Your task to perform on an android device: Open the MyFitnessPal app, go to the workout section, select Build Routine, and add Exercise for 1 Minute Push Ups.
Image 0: 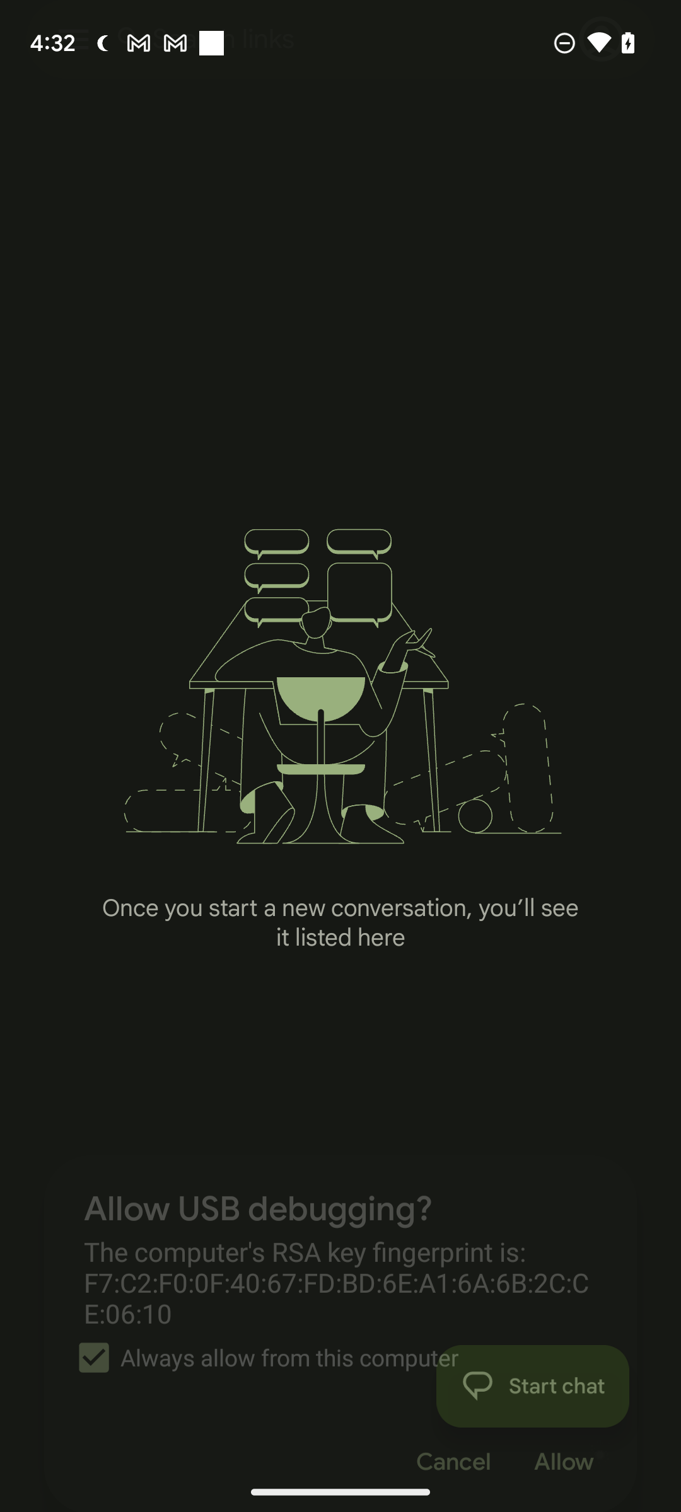
Open MyFitnessPal
Step 0: open app "MyFitnessPal"
Image 1: 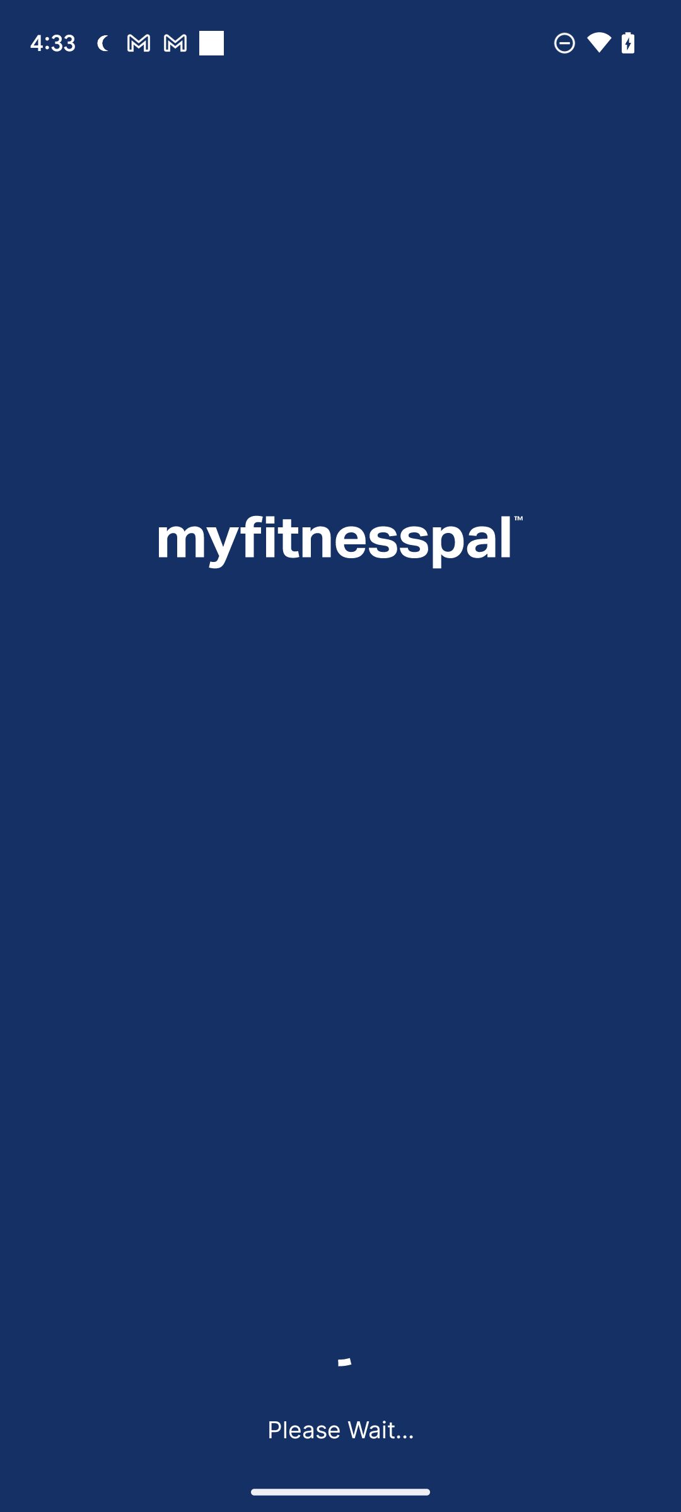
Open MyFitnessPal
Step 1: wait
Image 2: 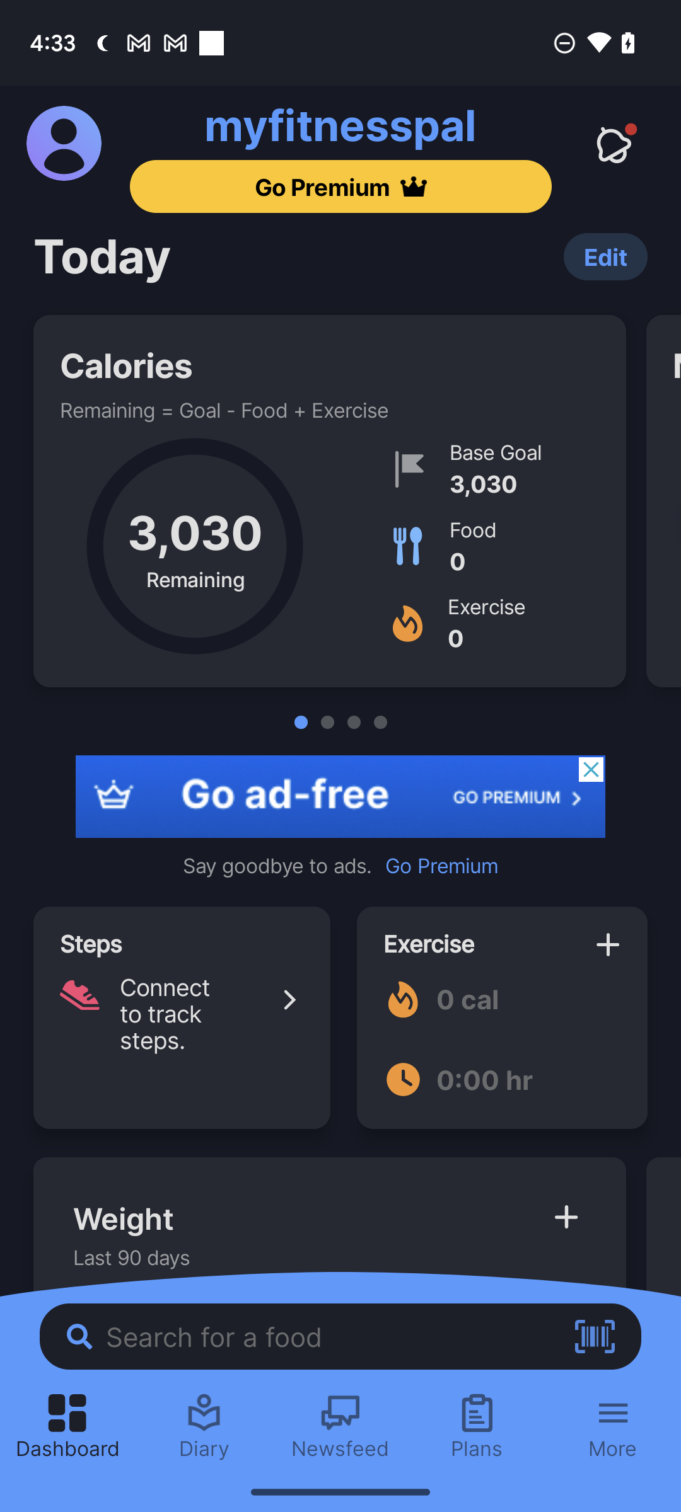
Scroll Up
Step 2: scroll down
Image 3: 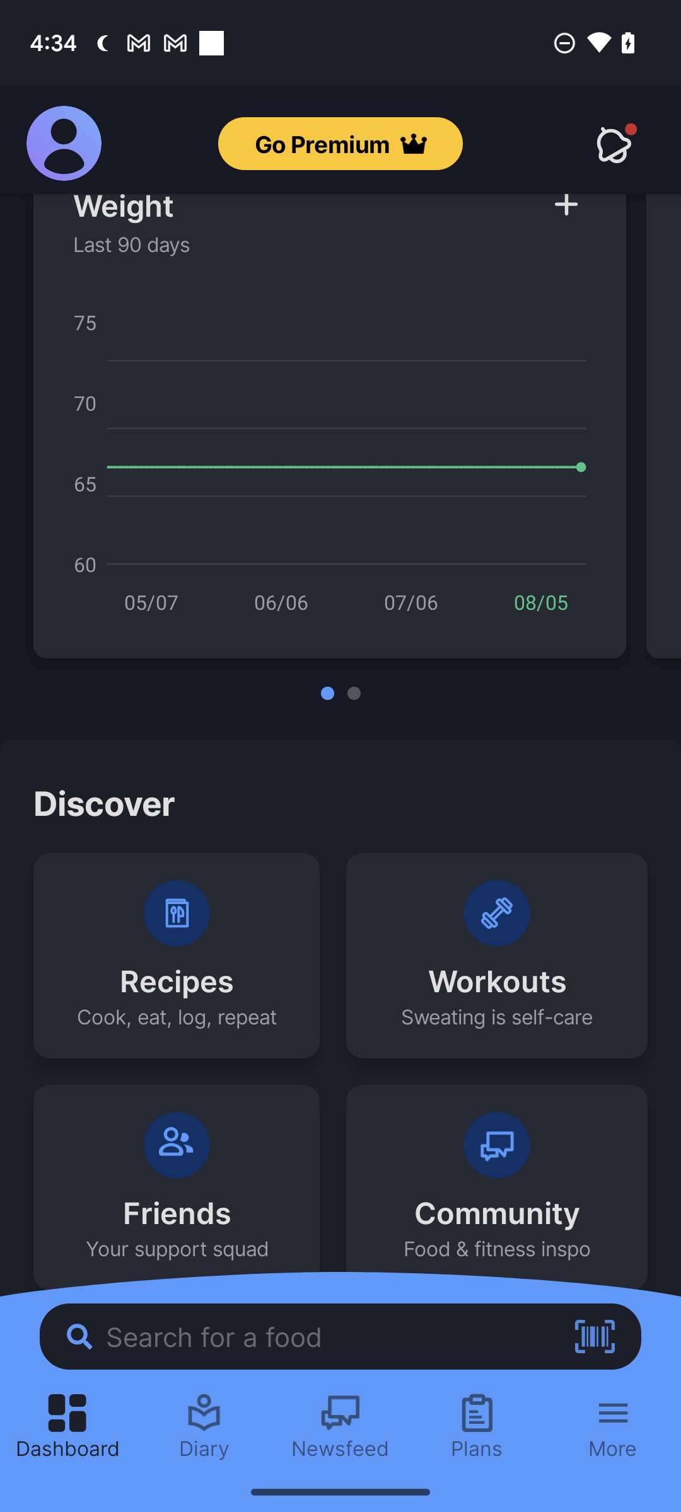
Click On Workouts Option at the right side of the screen
Step 3: click (340, 733)
Image 4: 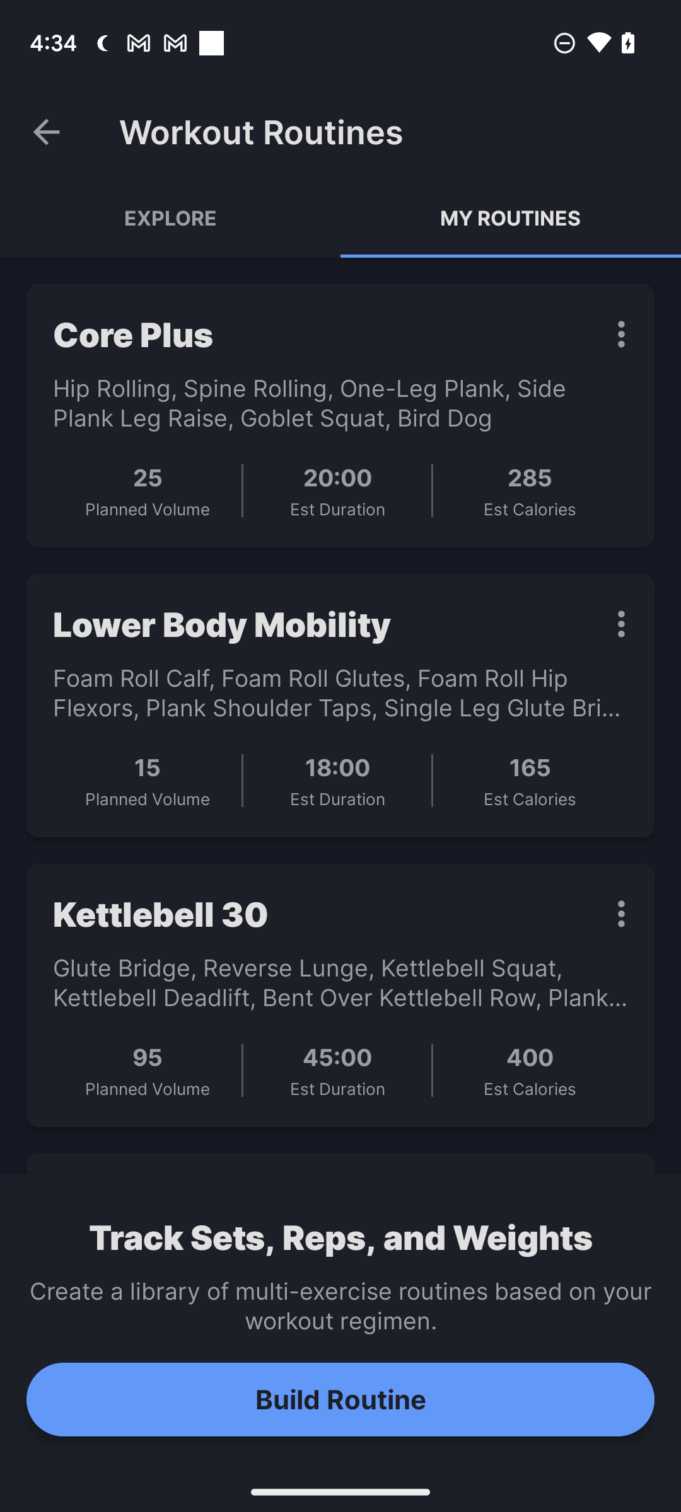
Click on Build Routine at the Bottom of the screen
Step 4: click (340, 1399)
Image 6: 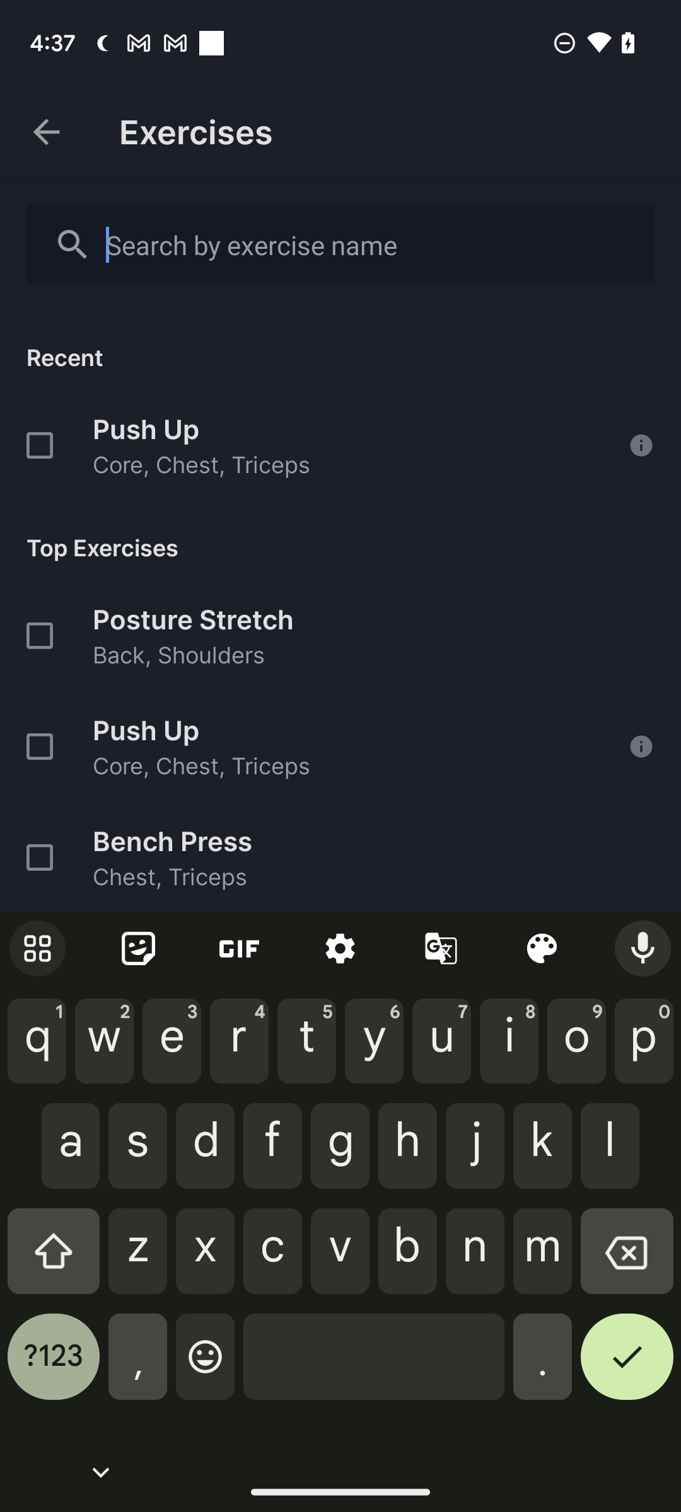
Click on Push Up option at the left side of the screen
Step 6: click (347, 428)
Image 7: 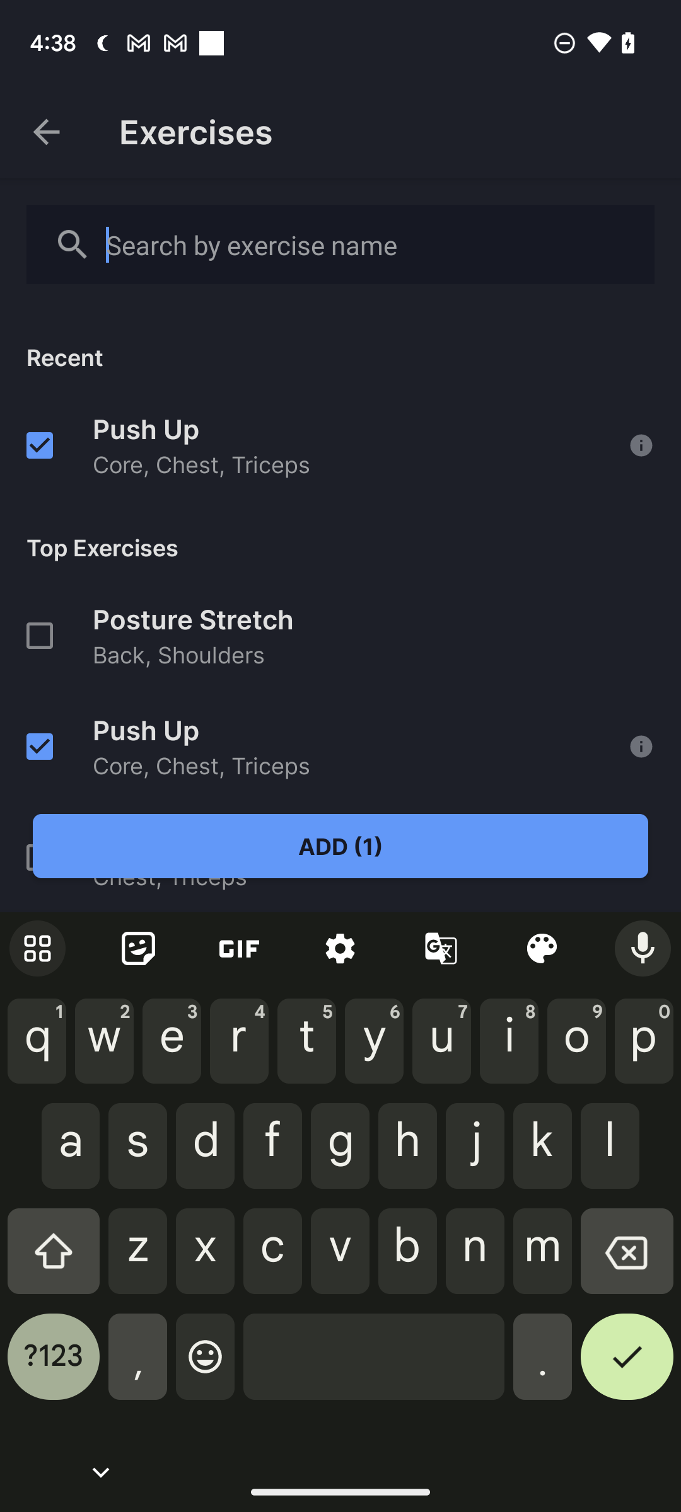
Click on Add option
Step 7: click (340, 846)
Image 8: 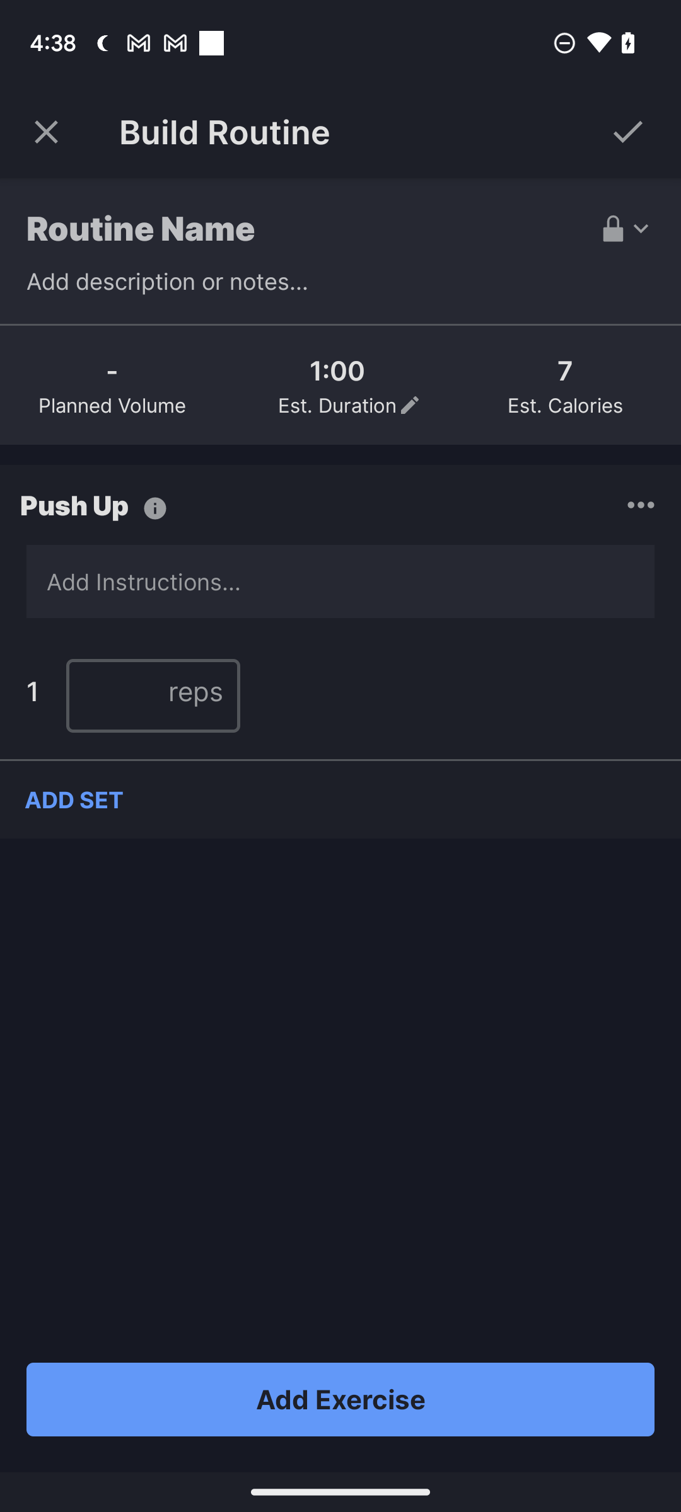
Click on the Tick mark icon at the Top Right corner of the screen
Step 8: click (627, 132)
Image 9: 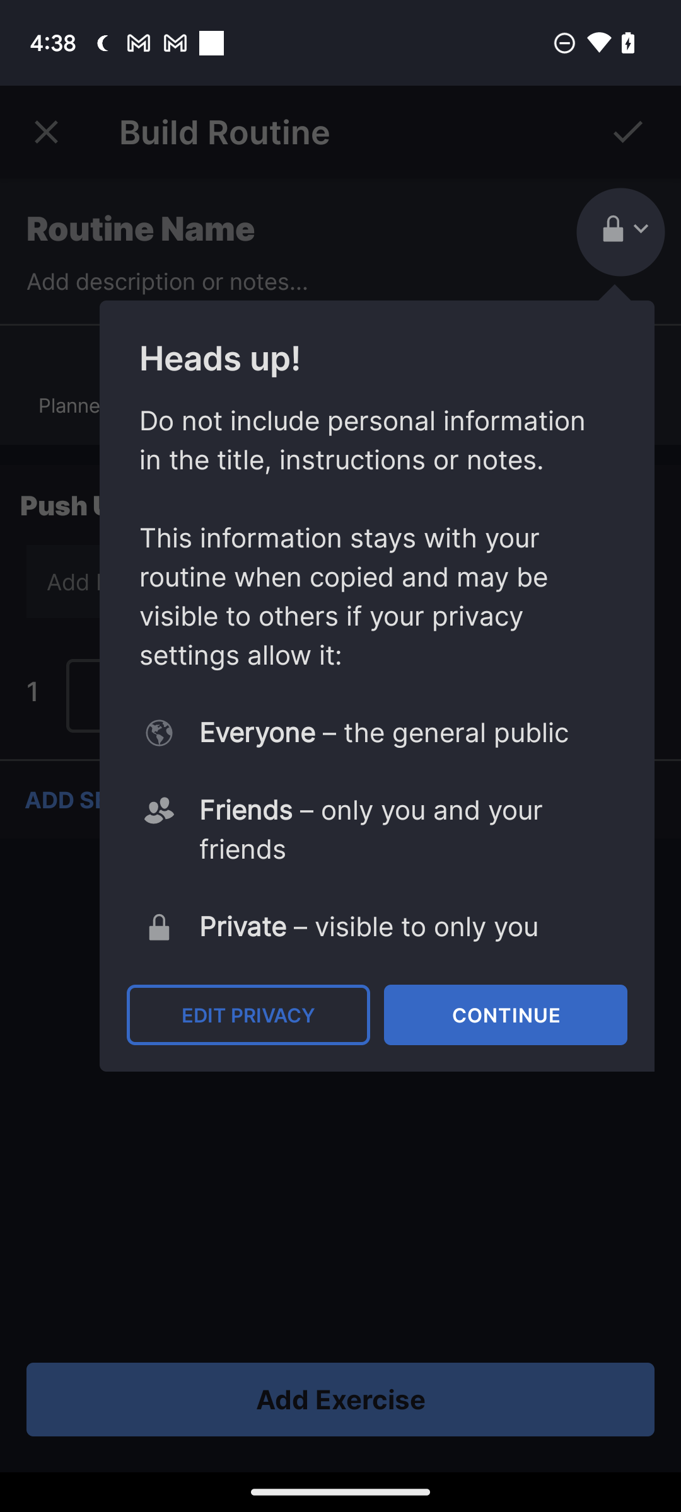
Click on Continue
Step 9: click (506, 1015)
Image 10: 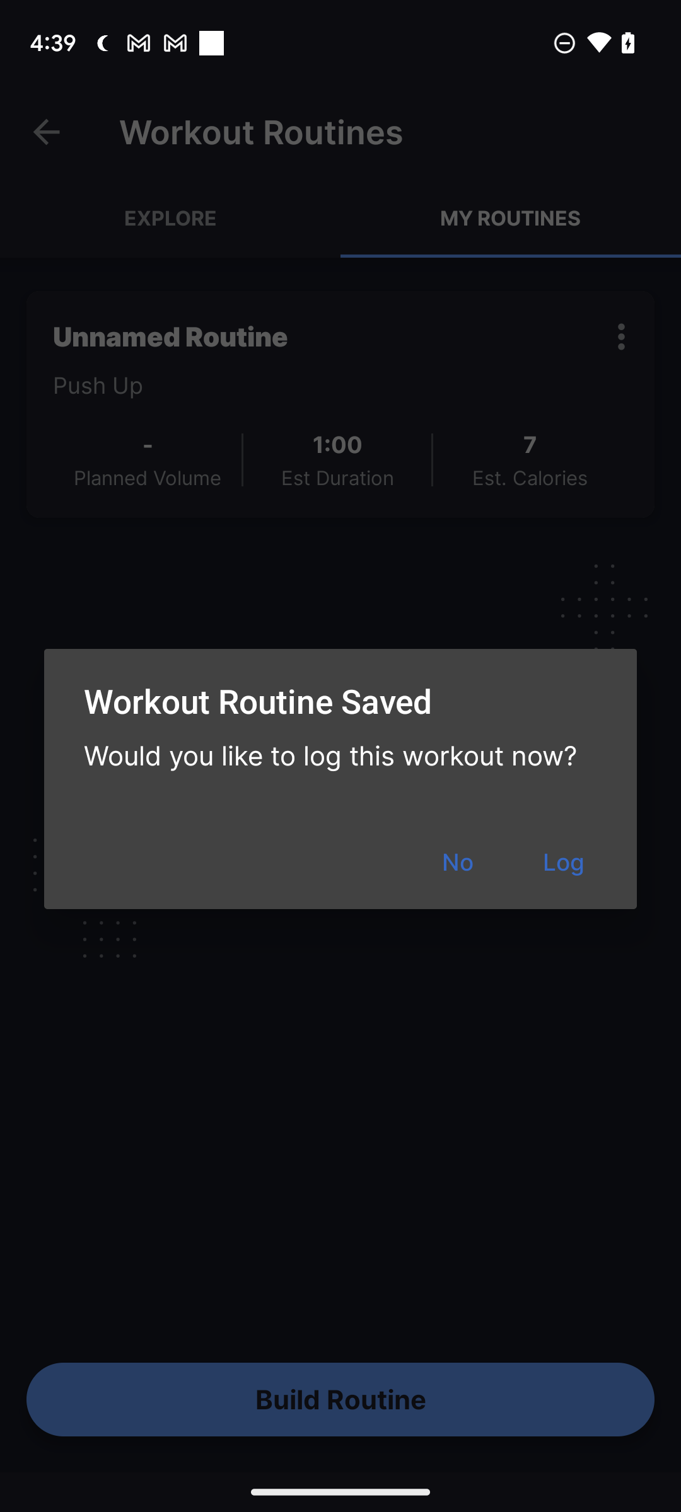
Click on Log option 
Step 10: click (563, 862)
Image 11: 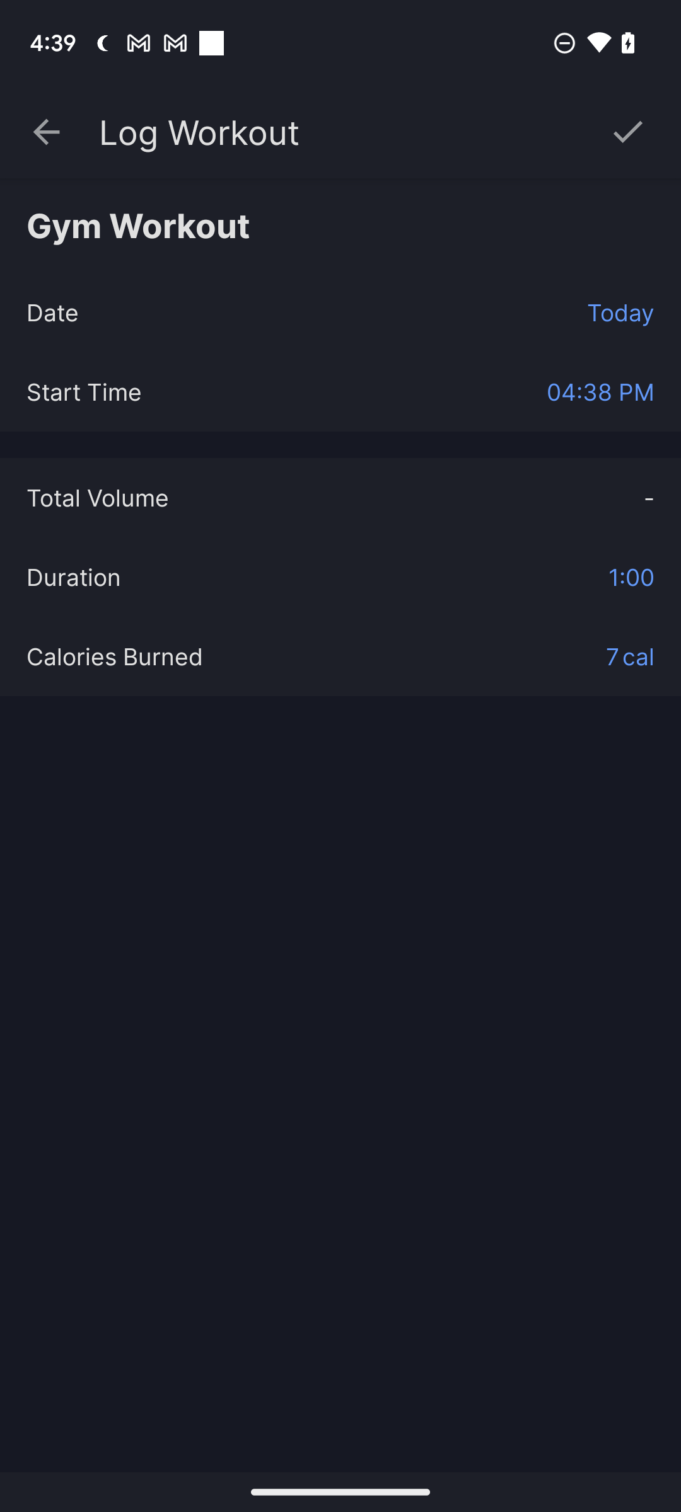
Click on Tick mark icon at the Top right corner of the screen
Step 11: click (627, 132)